Your task to perform on an android device: Upload the file "The Queen's Gambit" to the Dropbox app.
Image 0: 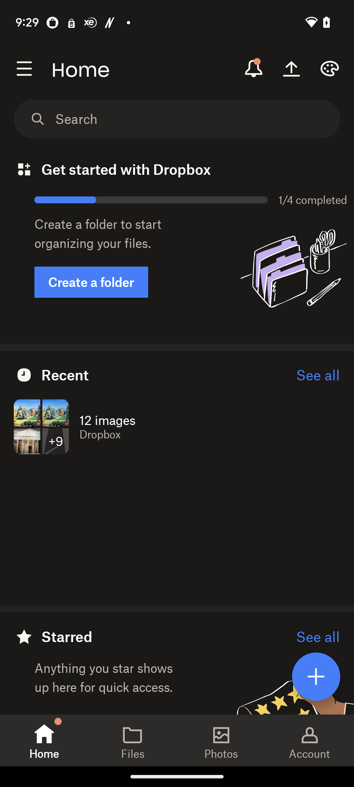
Click on the Upload icon on the right side at the top.
Step 0: click (291, 68)
Image 1: 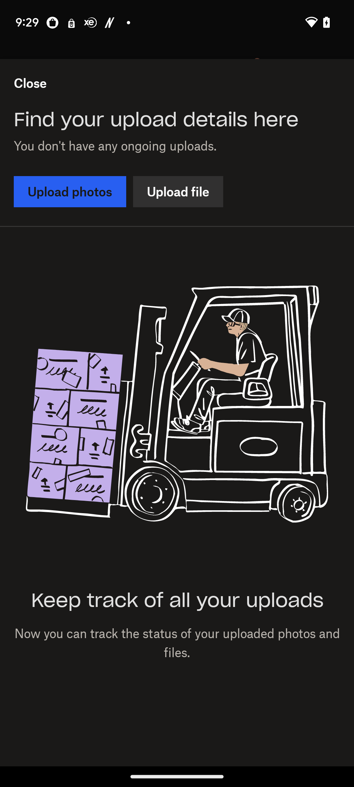
Click on the tab "Upload File".
Step 1: click (178, 192)
Image 2: 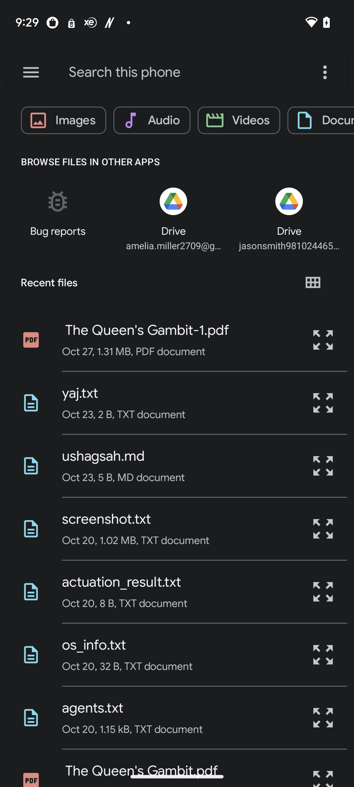
Select the file "The Queen's Gambit".
Step 2: click (145, 330)
Image 3: 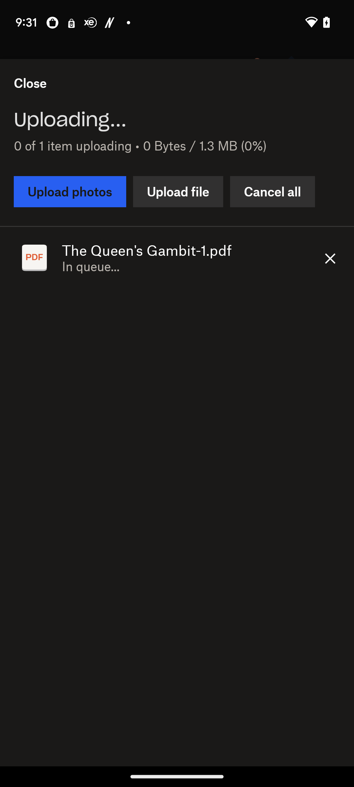
Select the file "The Queen's Gambit".
Step 3: wait